Your task to perform on an android device: Now I don't need this Amelia Miller's email. I want to delete this email, so delete Amelia Miller's email in the Gmail app.
Image 0: 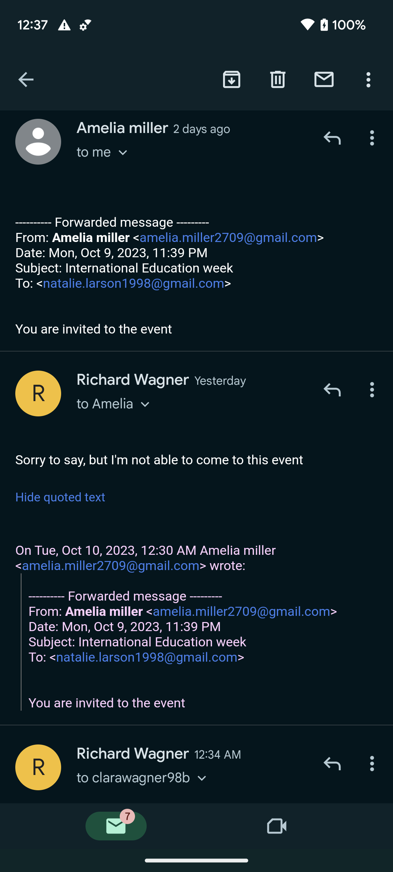
Go back to the previous page to view the delete option of this email.
Step 0: press back button
Image 1: 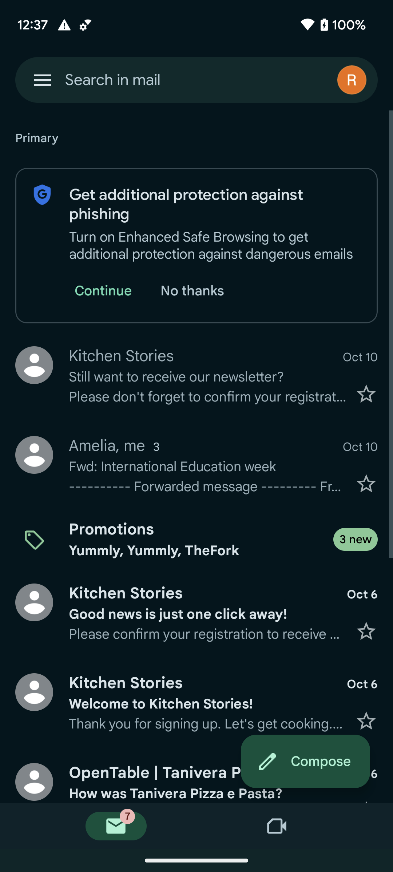
Click on the person icon of the Amelia email to view the delete option of this email.
Step 1: click (196, 465)
Image 2: 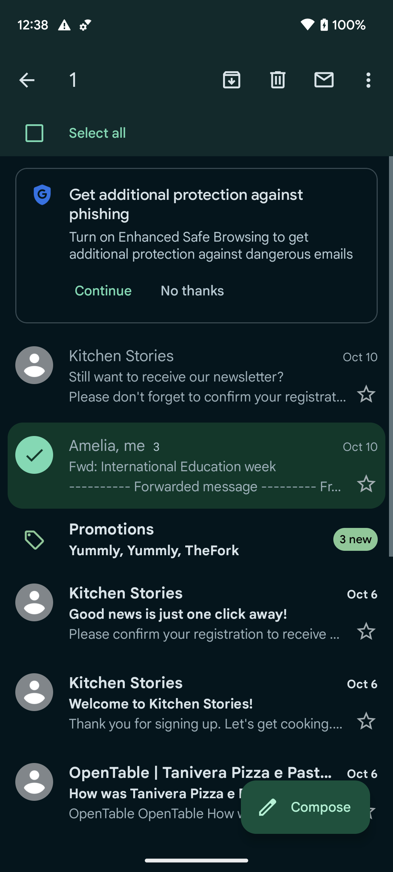
Click on the delete option to delete this email.
Step 2: click (278, 80)